Your task to perform on an android device: Look for the door locks with home & living filters on the etsy app before making a decision. I want to add specifications.
Image 0: 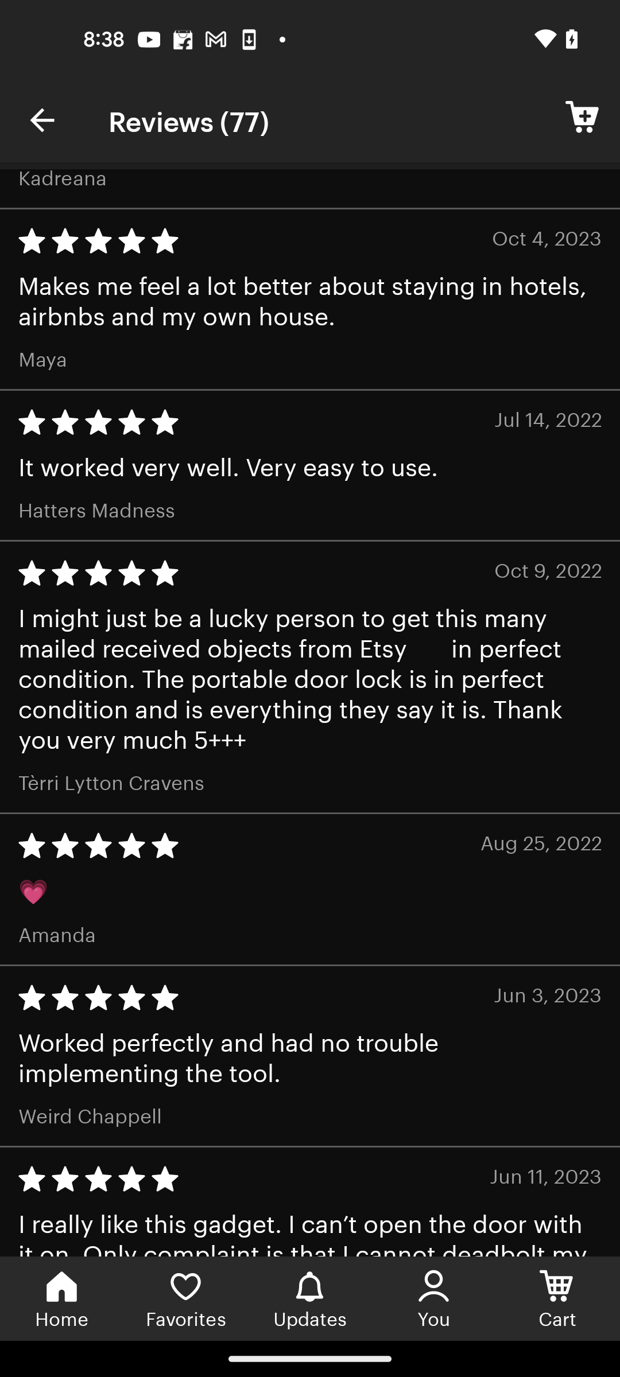
Go back to the previous page
Step 0: press back button
Image 1: 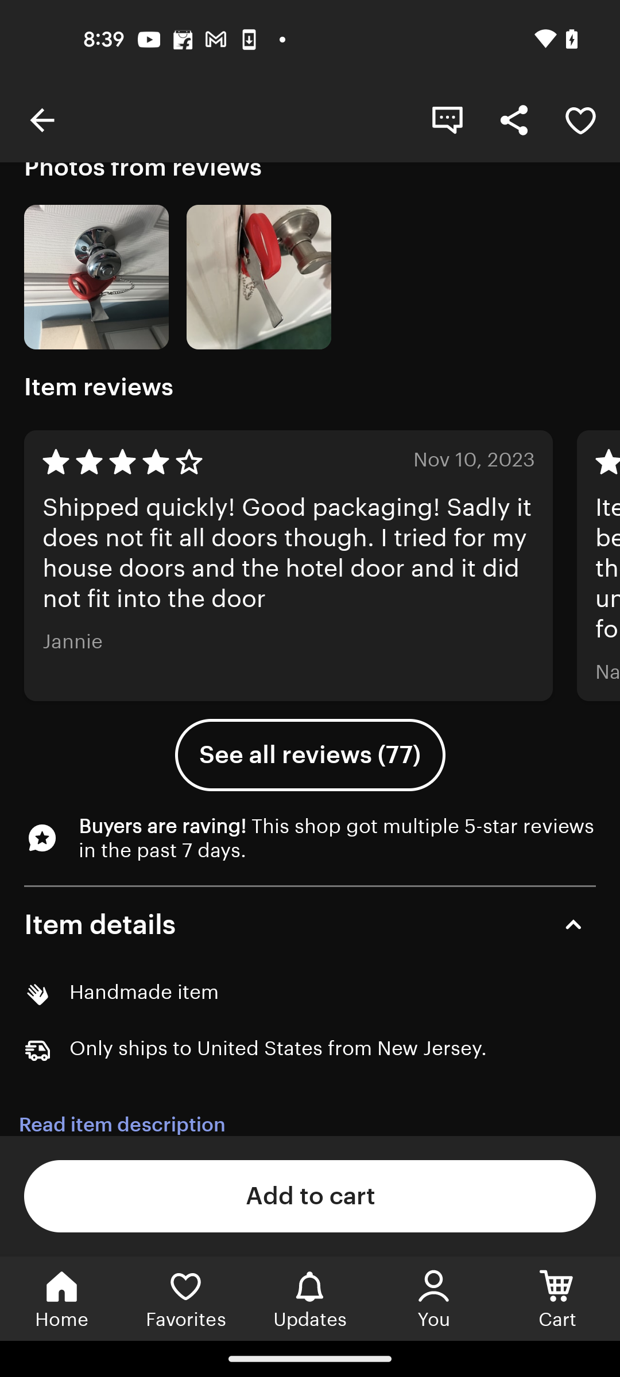
Go back to the previous page
Step 1: press back button
Image 2: 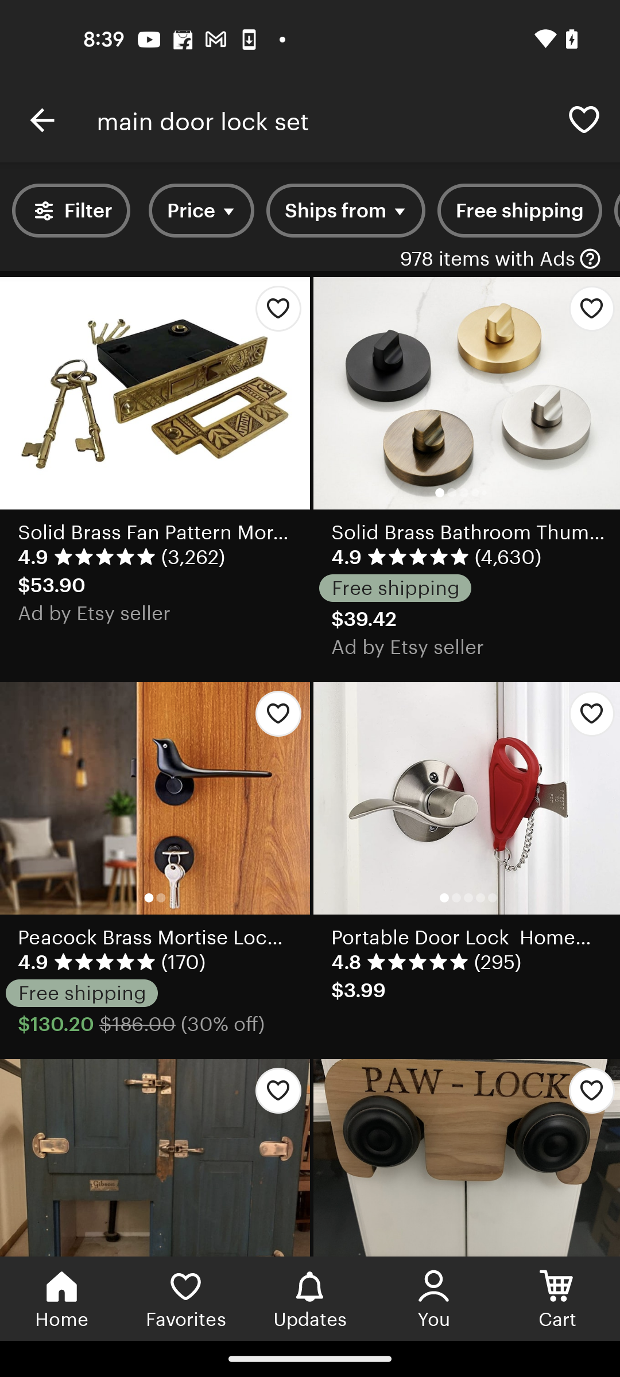
Tap on the filter option at the top left corner of the screen
Step 2: click (87, 210)
Image 3: 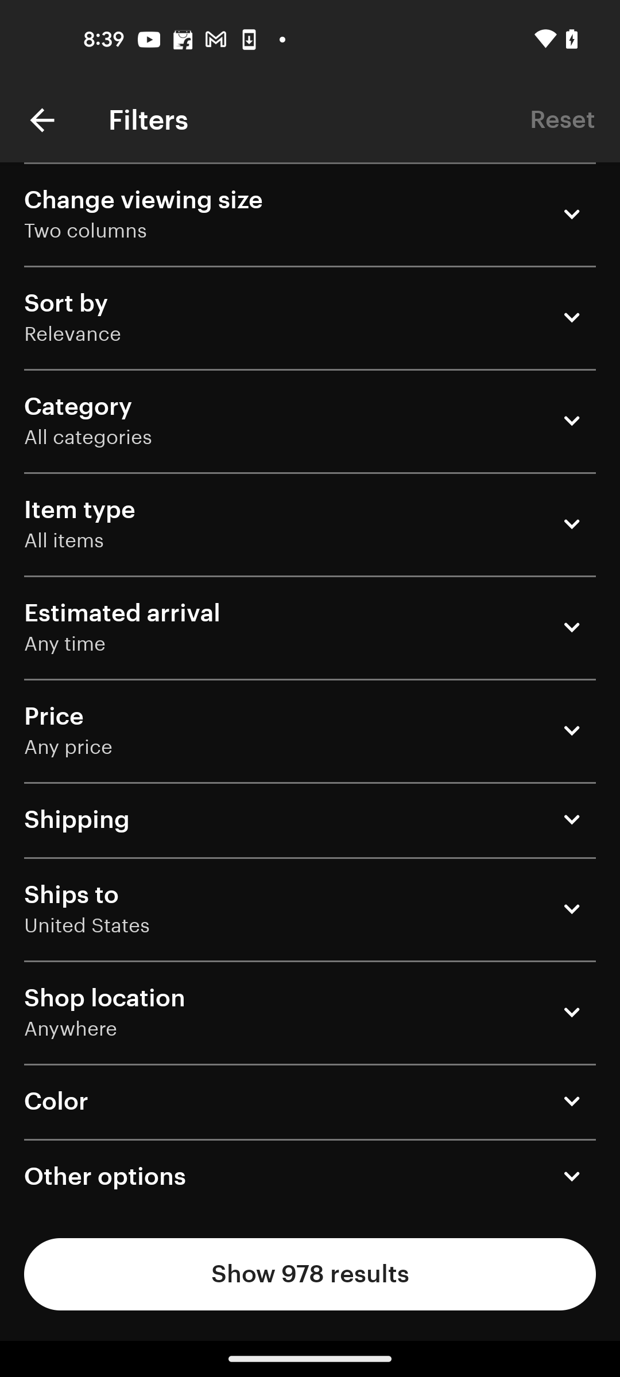
Select the category option
Step 3: click (310, 421)
Image 4: 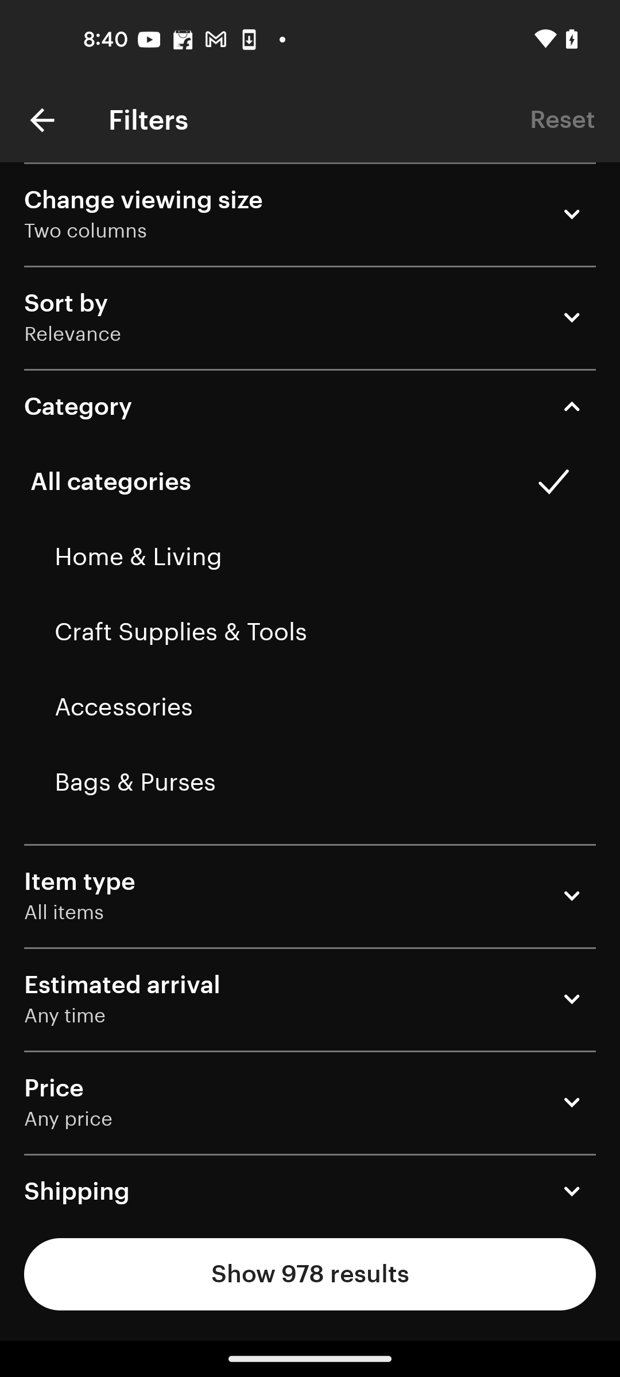
Click on the home & living option
Step 4: click (301, 557)
Image 5: 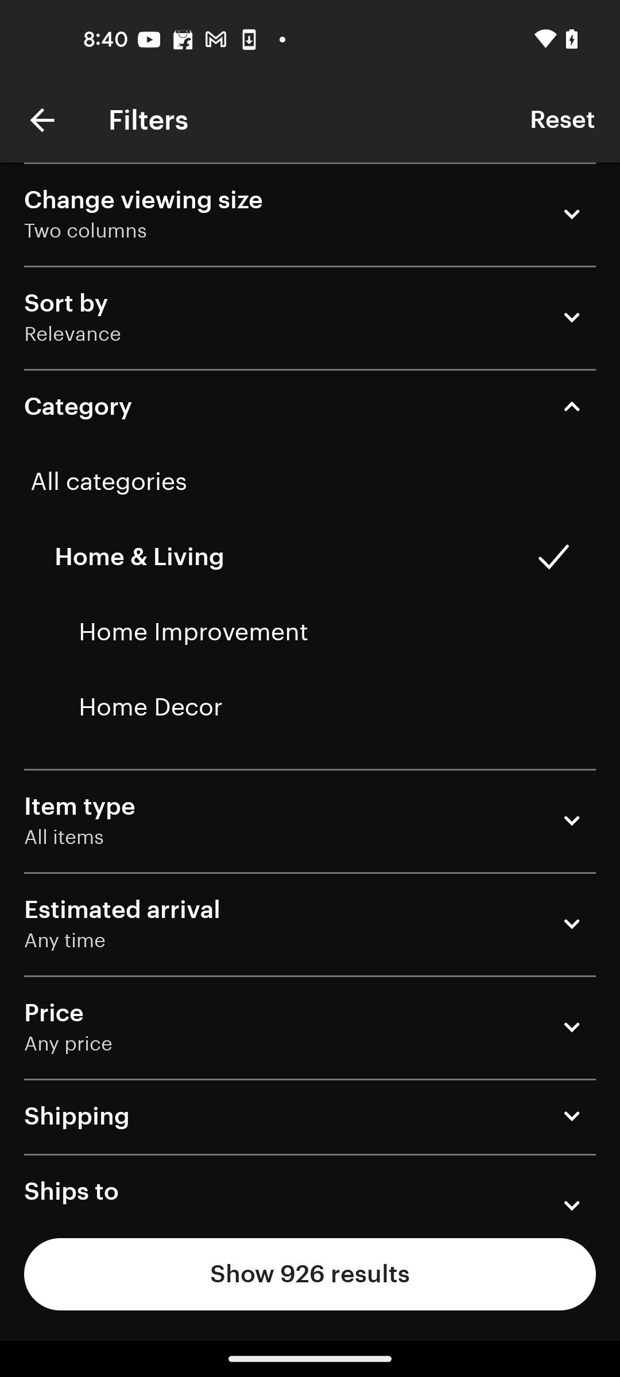
Select the home improvement option
Step 5: click (301, 632)
Image 6: 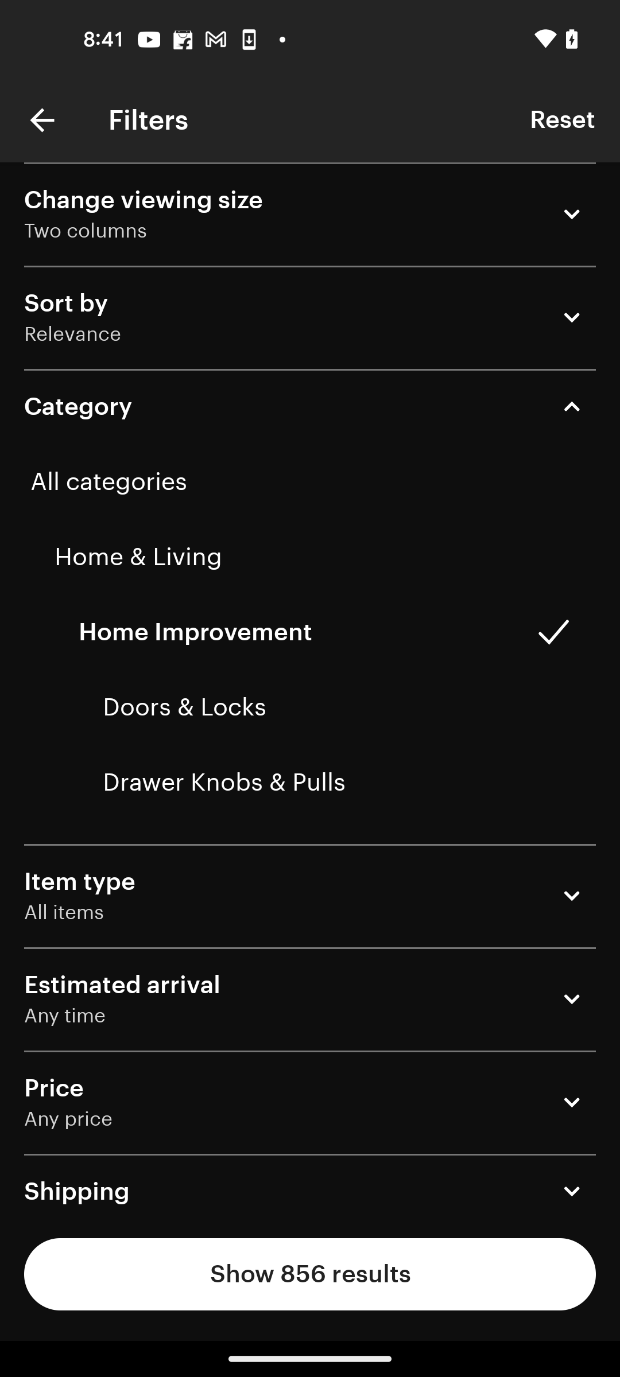
Click on the doors & locks option
Step 6: click (301, 707)
Image 7: 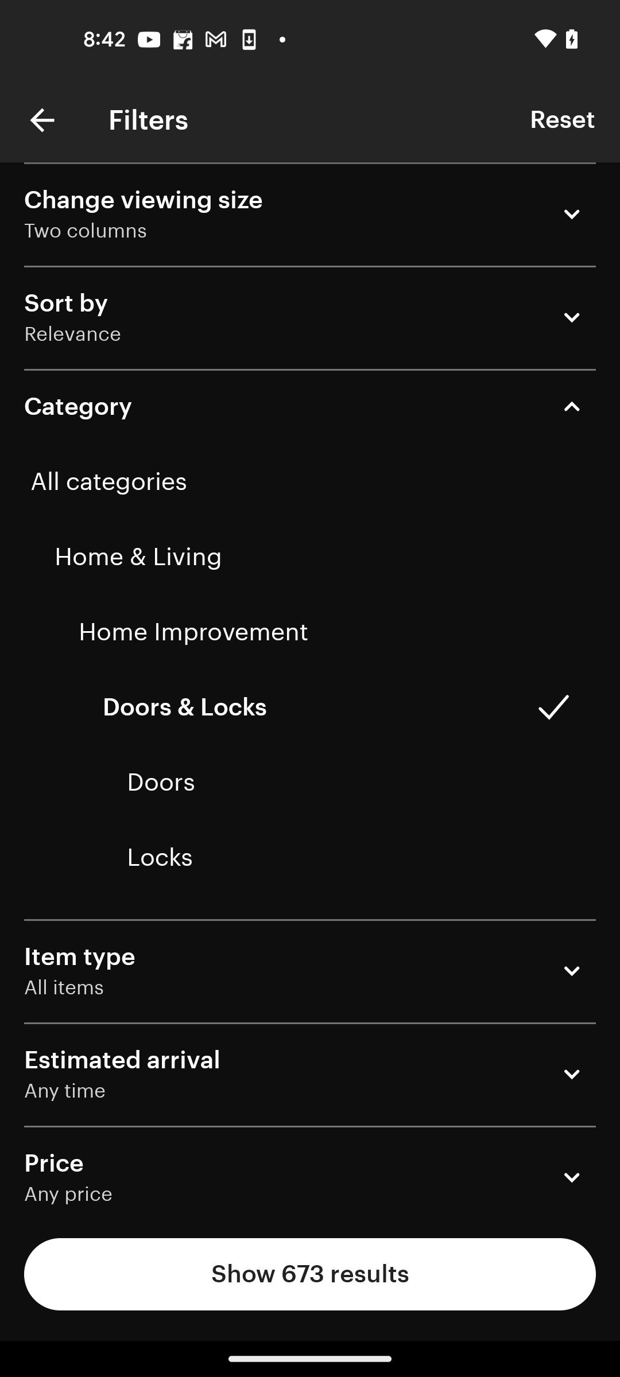
Tap on the show 673 results button
Step 7: click (310, 1274)